Your task to perform on an android device: Due to the heavy rain conditions outside, the time has been changed; therefore, I need to change the reminder time for the "Roslyn Flower Show" to 5:30 PM in the To-Do Reminders app.
Image 0: 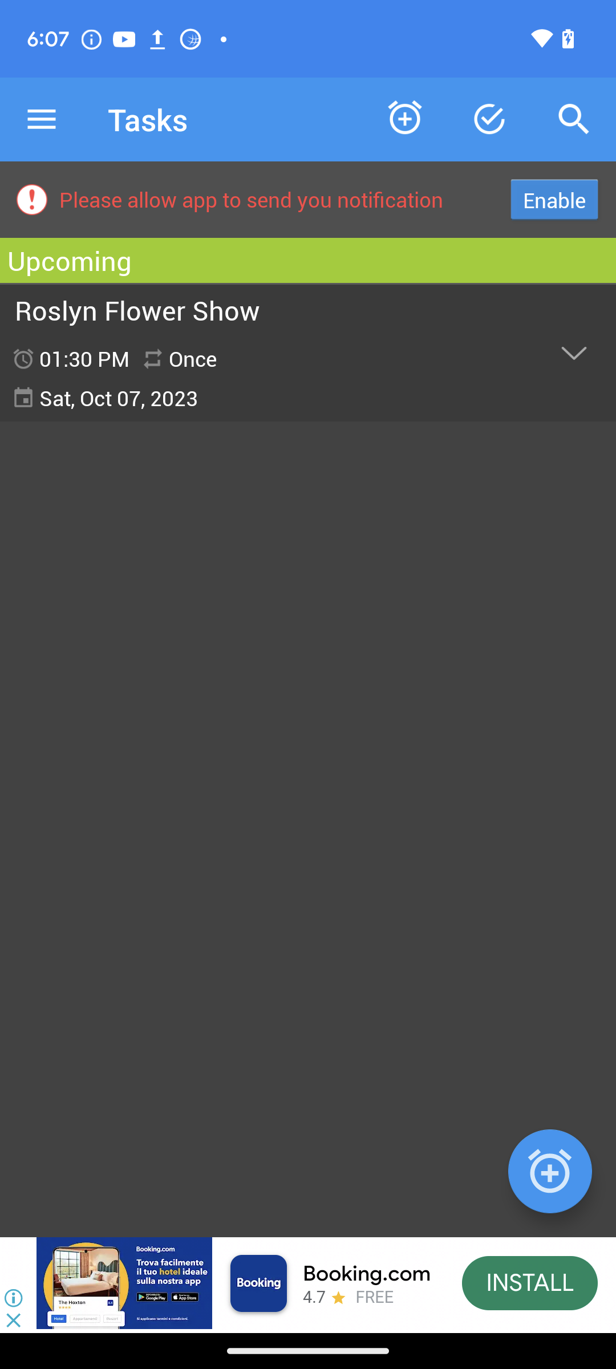
Click on the Roslyn Flower Show section
Step 0: click (282, 358)
Image 1: 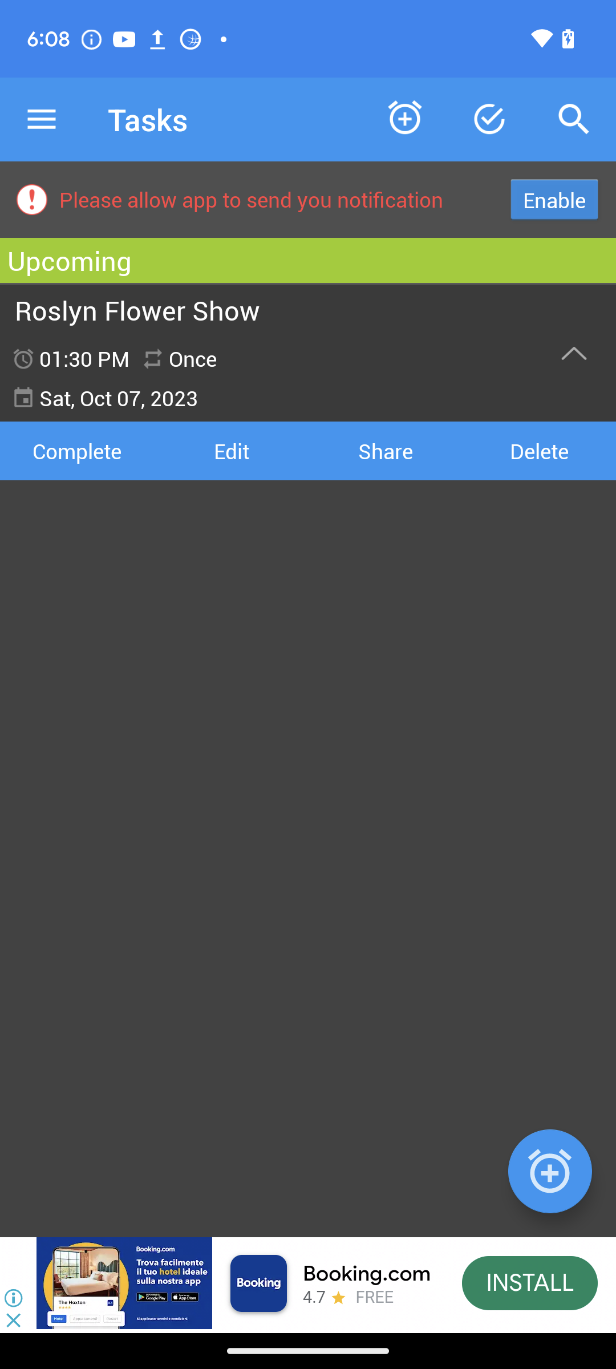
Click on the edit option
Step 1: click (231, 451)
Image 2: 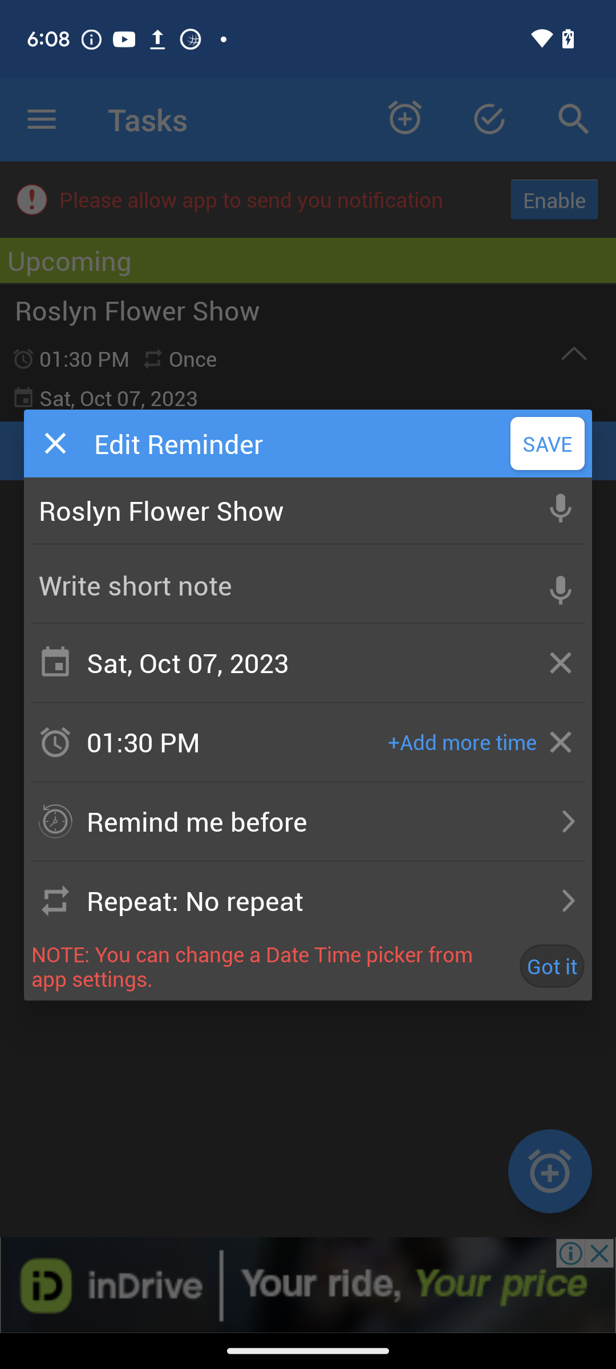
Click on the set time section
Step 2: click (209, 742)
Image 3: 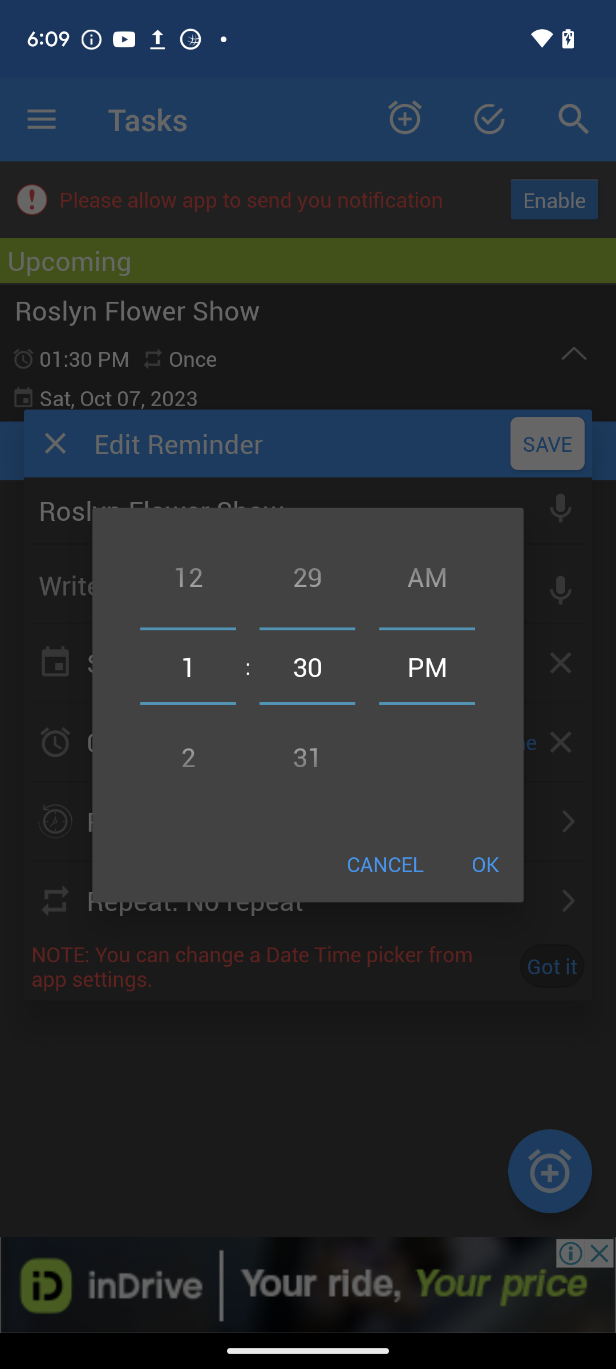
Set the hours as 5
Step 3: scroll down
Image 4: 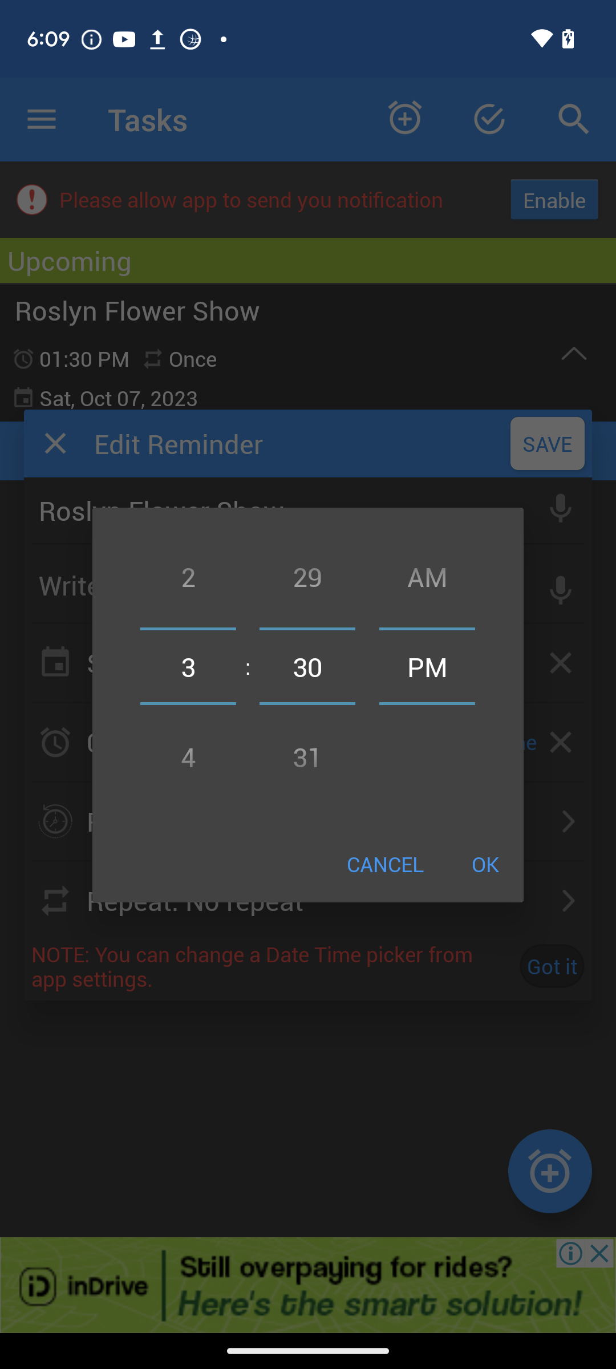
Set the hours as 5
Step 4: scroll down
Image 5: 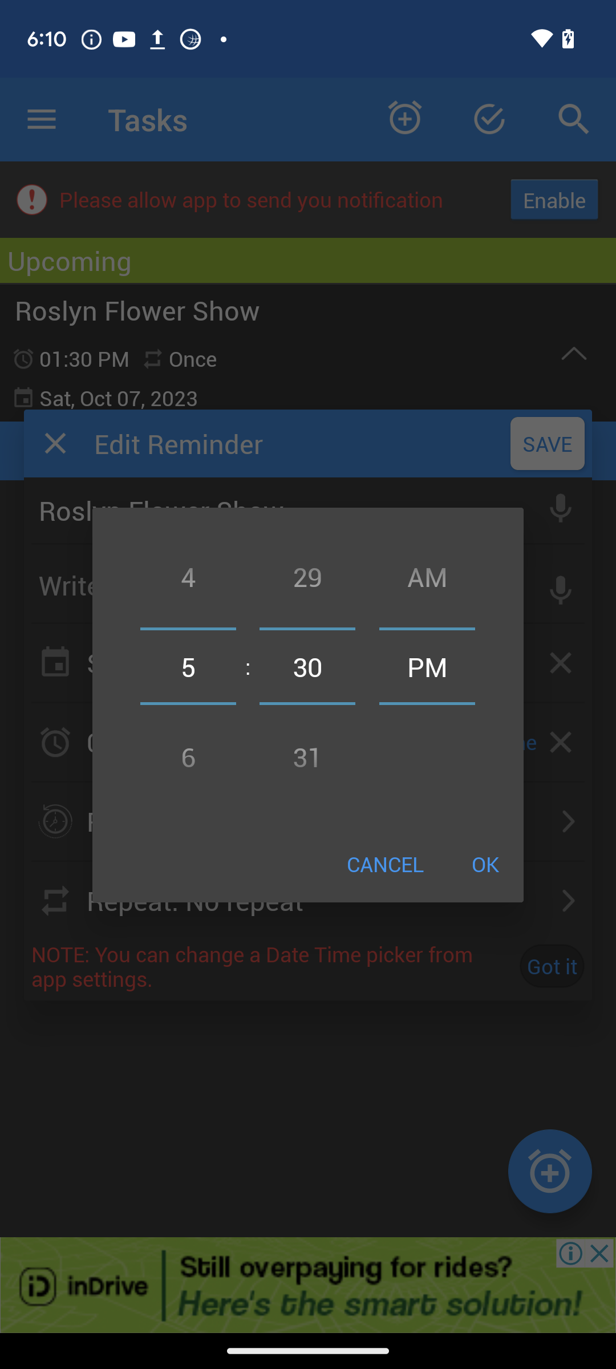
Click on the ok button
Step 5: scroll left
Image 6: 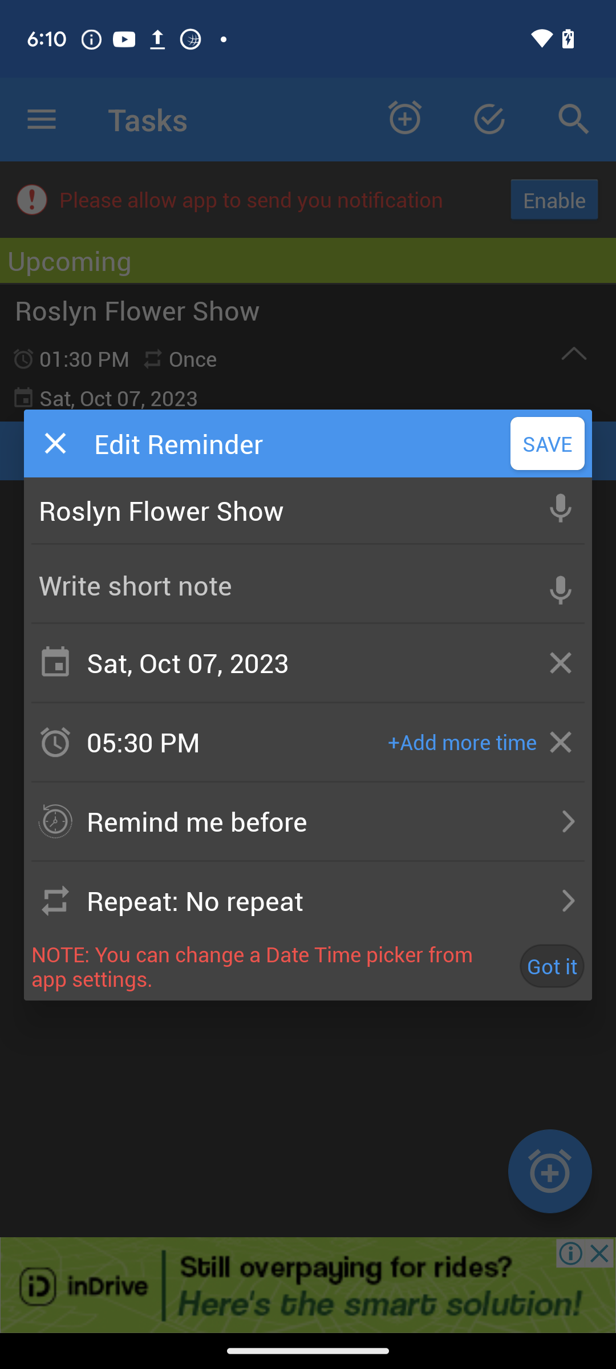
Click on the save button
Step 6: click (548, 443)